Your task to perform on an android device: Because our family is planning a trip to London this weekend, I had to include a London clock.
Image 0: 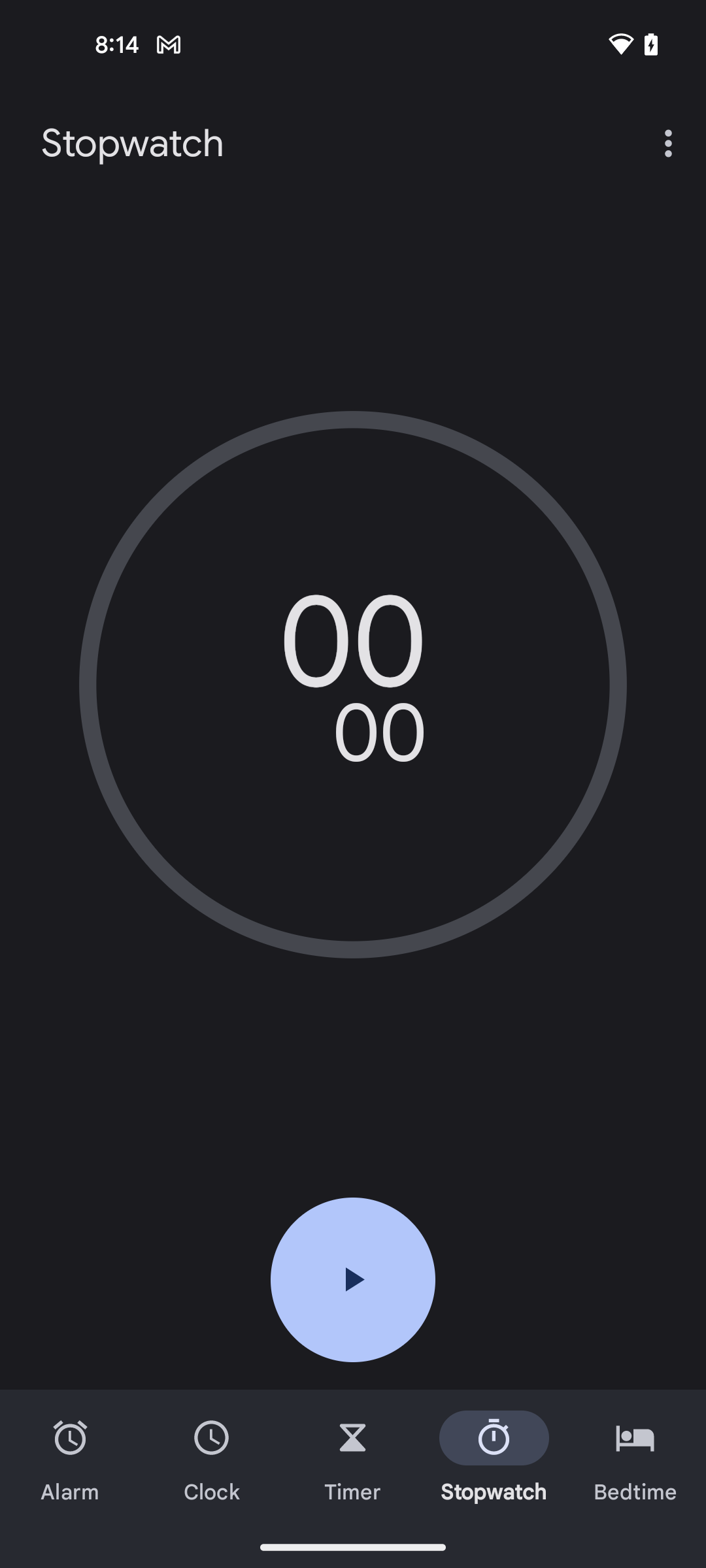
click on the clock tab at the bottom of the screen
Step 0: click (212, 1458)
Image 1: 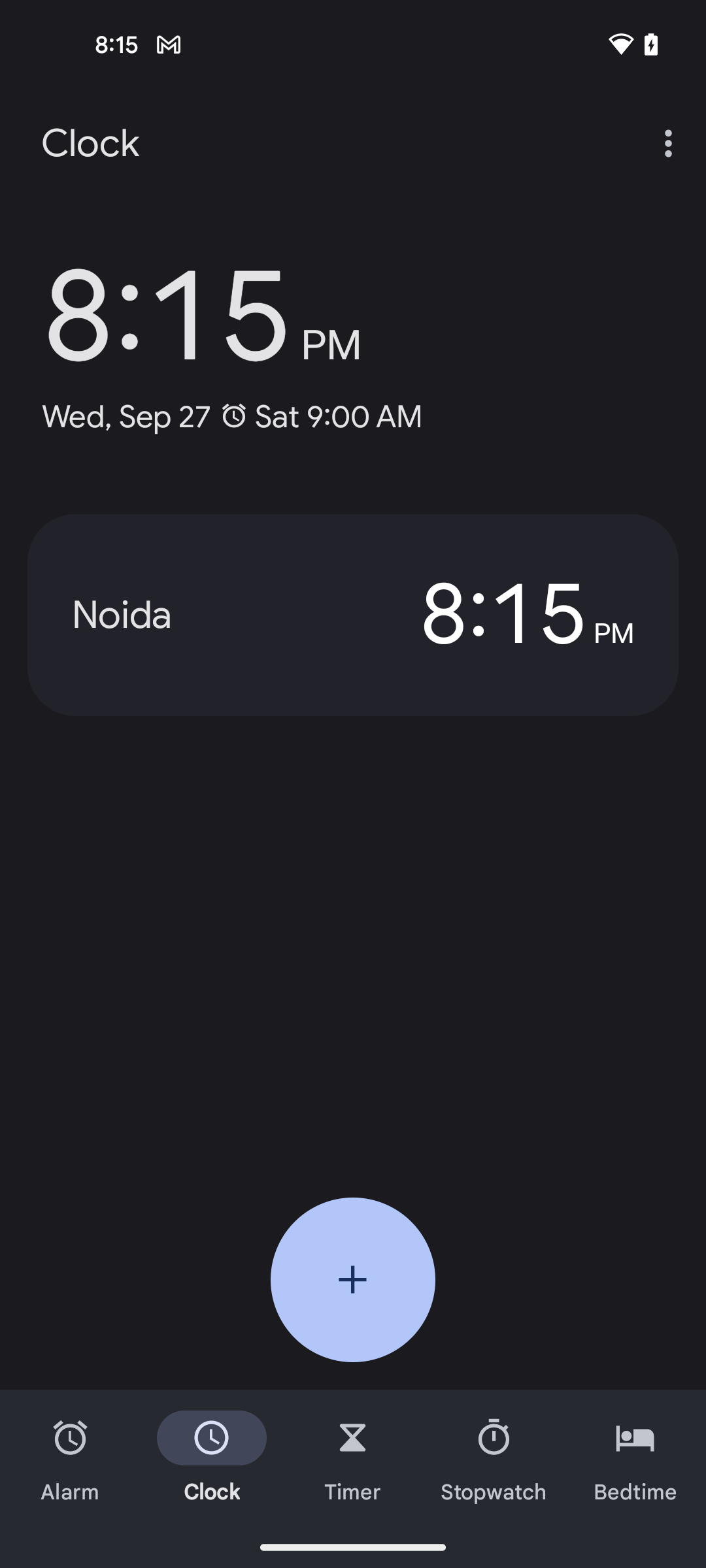
click on the add icon
Step 1: click (353, 1279)
Image 2: 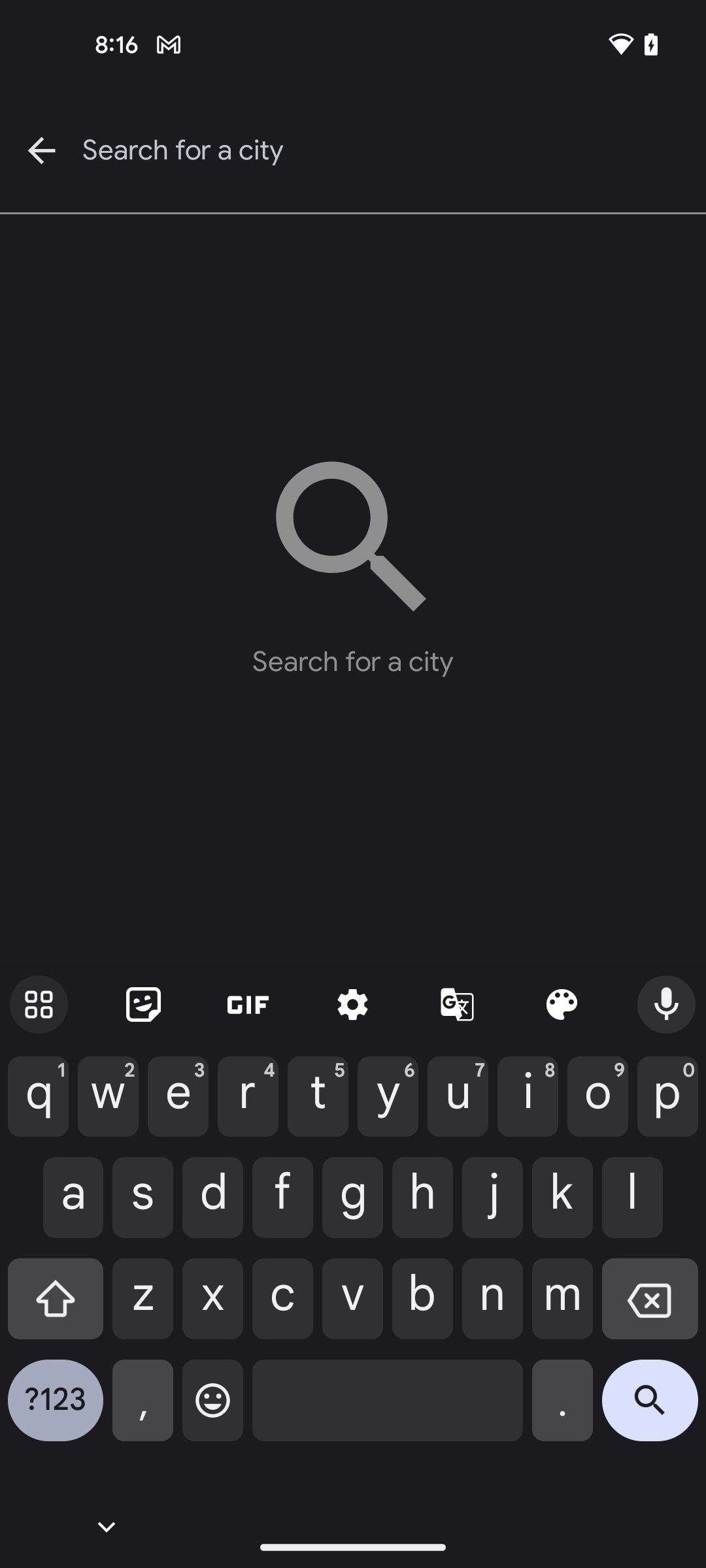
search for London time zone
Step 2: type "London"
Image 3: 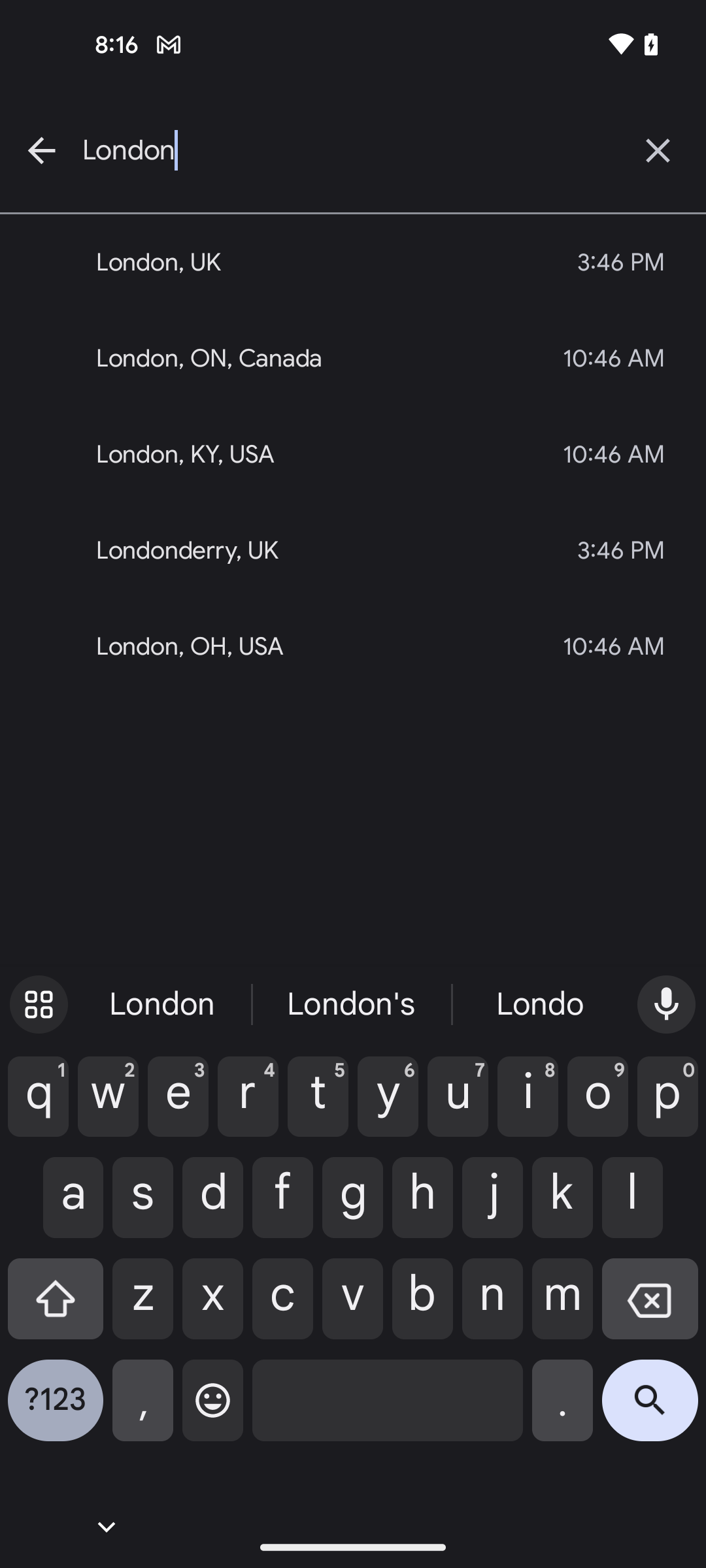
select the first suggested time zone London, UK 
Step 3: click (309, 262)